Your task to perform on an android device: Start the french language chapter as new to french in the Duolingo app .
Image 0: 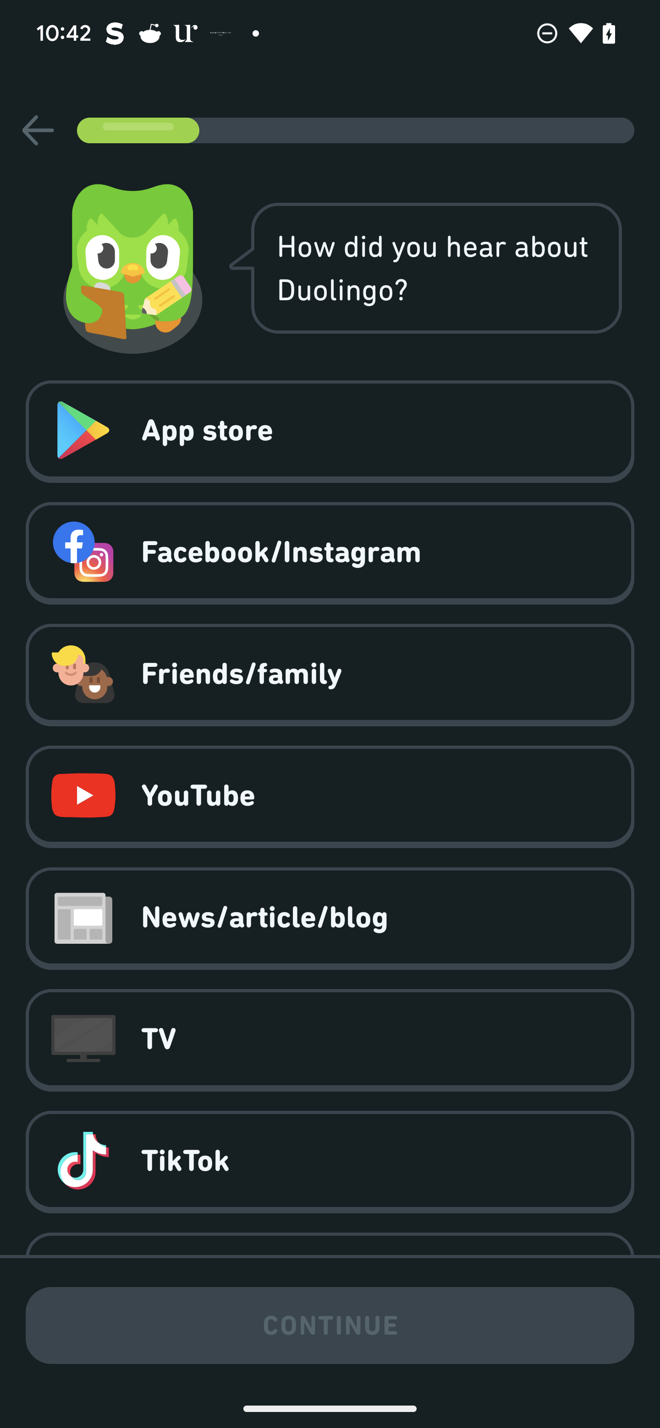
Click on the Friends and family
Step 0: click (362, 673)
Image 1: 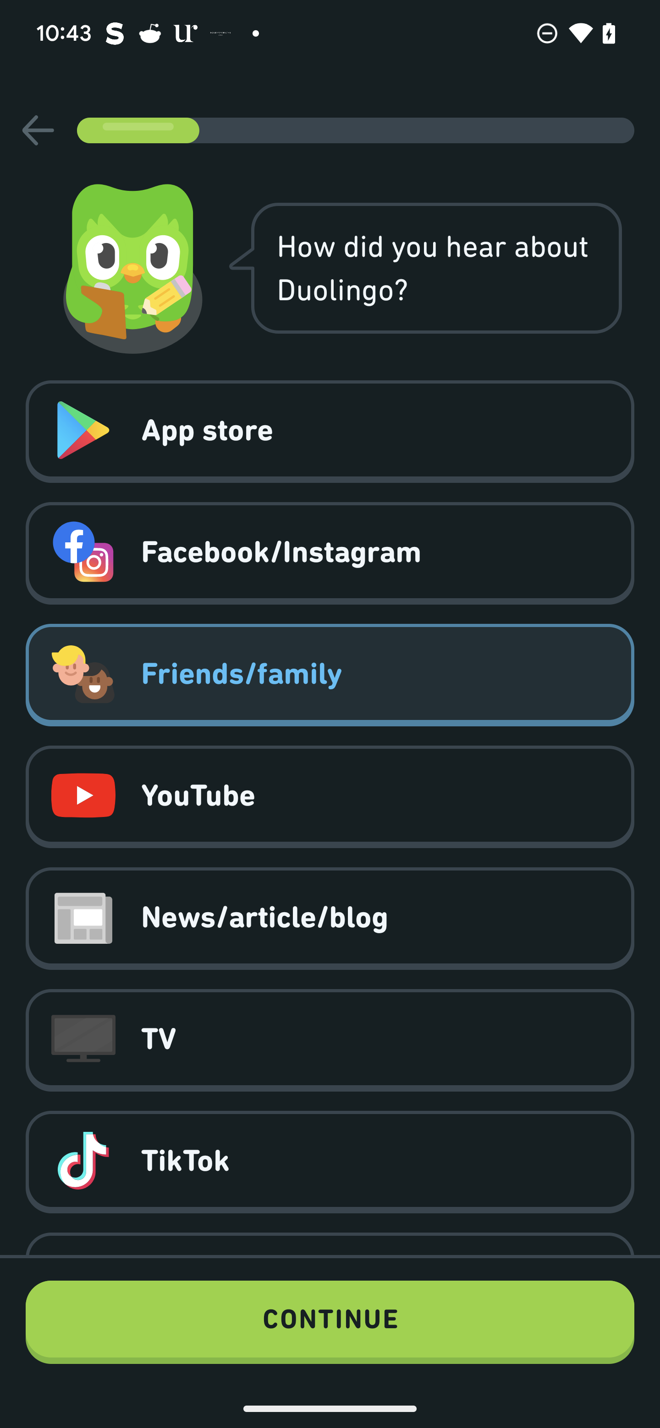
Click on the continue
Step 1: click (330, 1322)
Image 3: 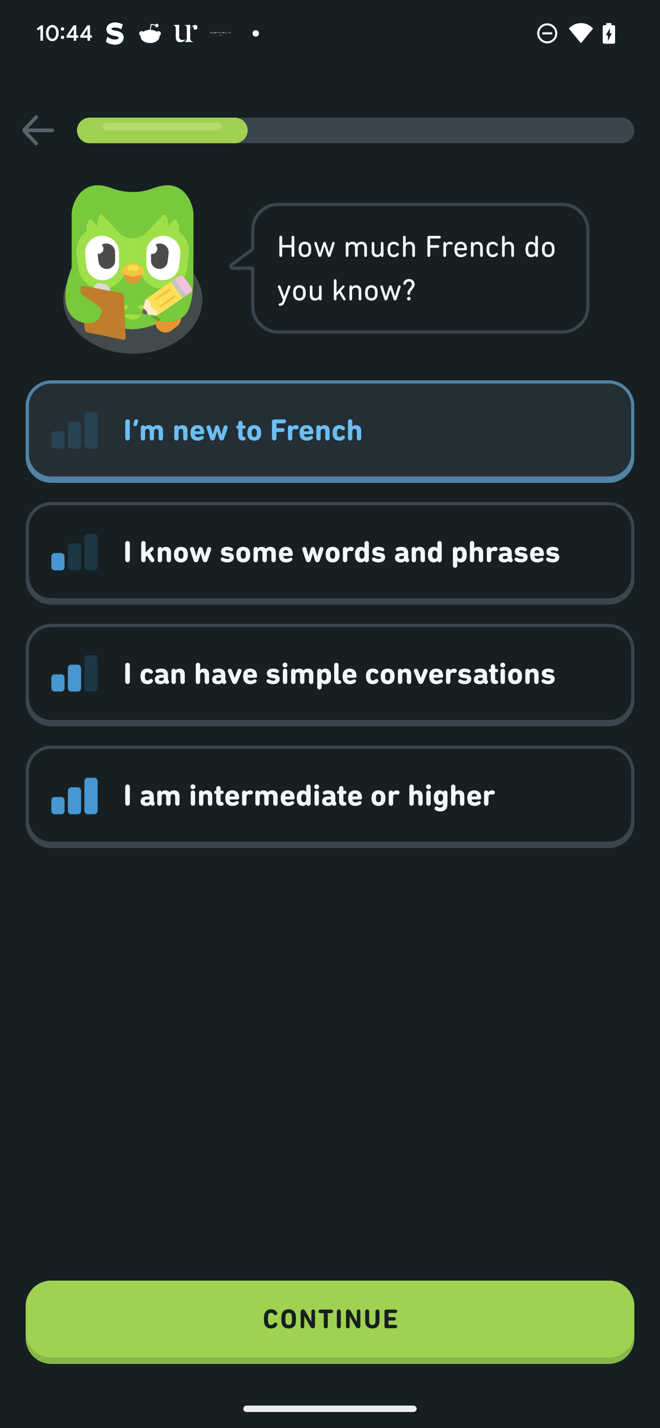
Click on the continue
Step 3: click (330, 1322)
Image 4: 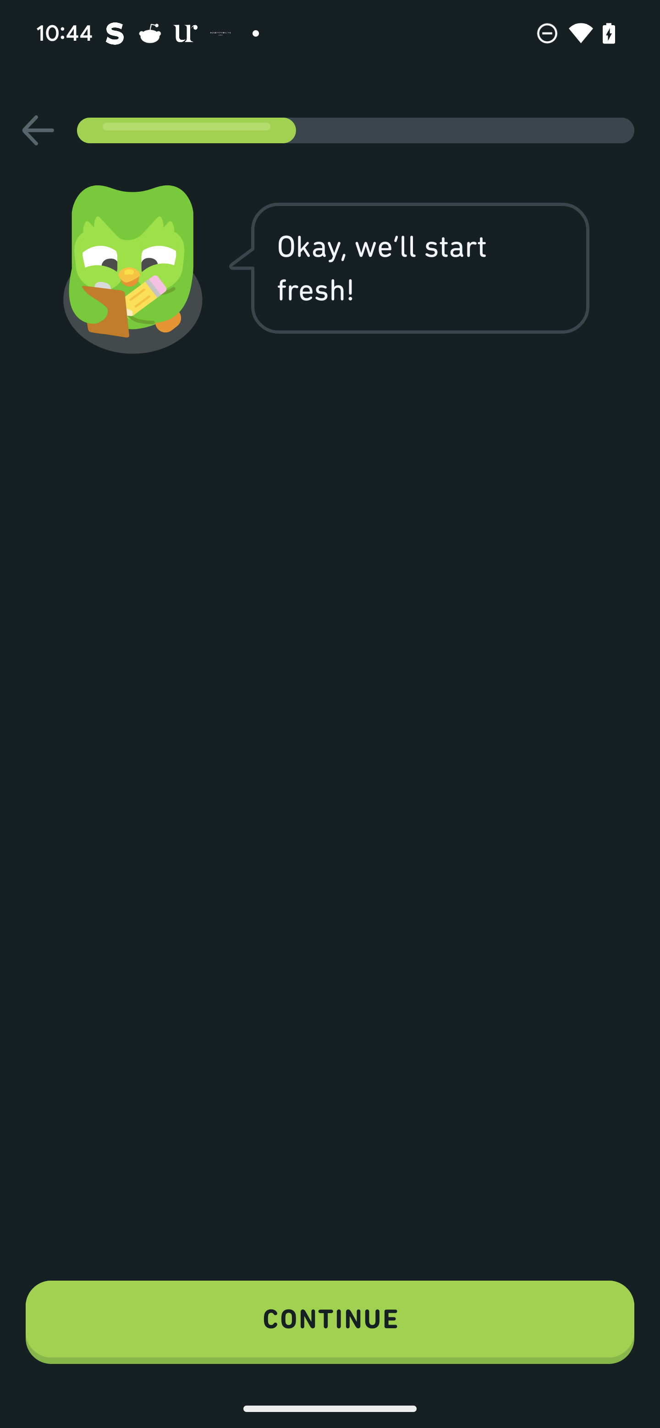
Click on the continue
Step 4: click (330, 1322)
Image 5: 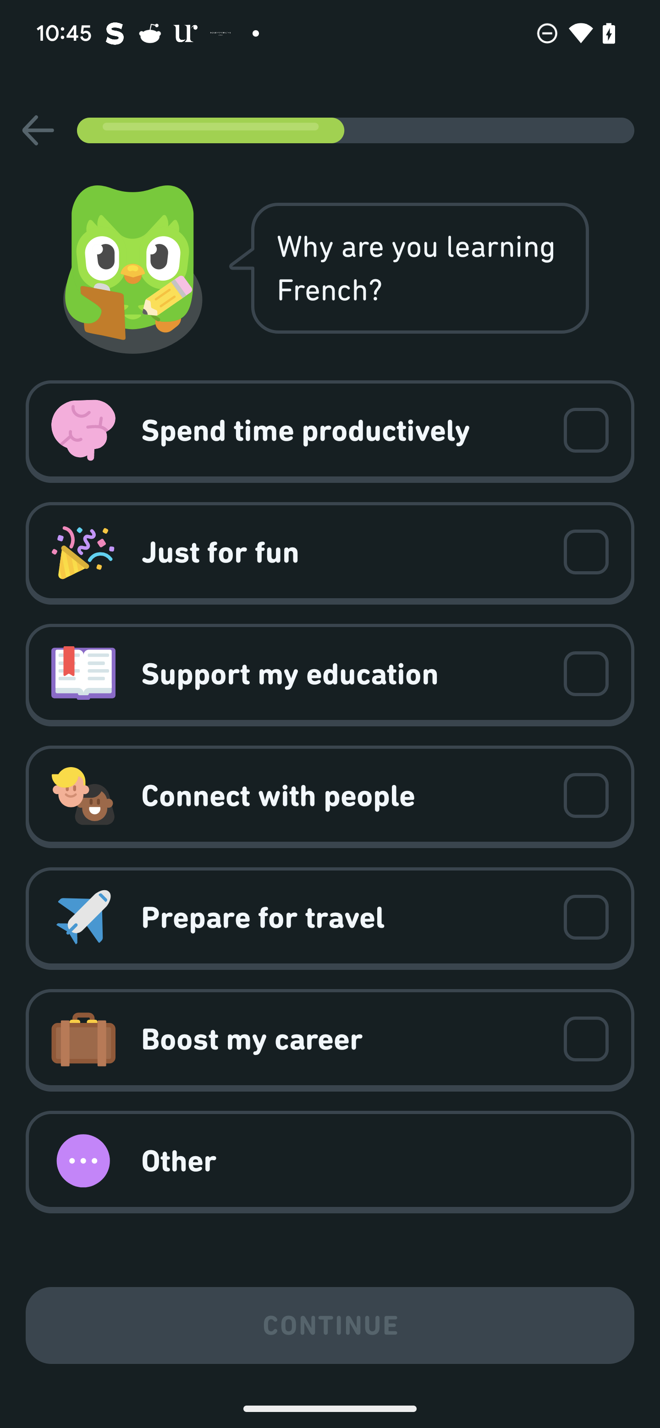
Click on the Boost my Career
Step 5: click (330, 1040)
Image 6: 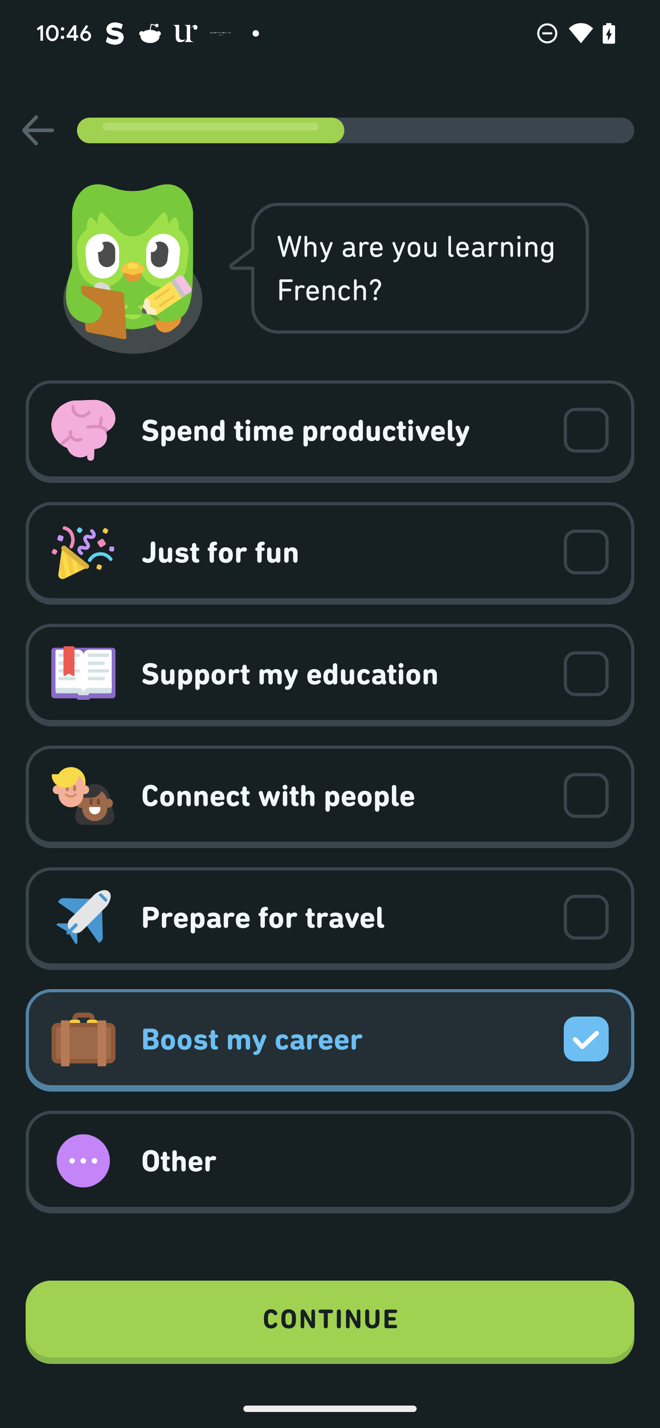
Click on the continue
Step 6: click (330, 1322)
Image 7: 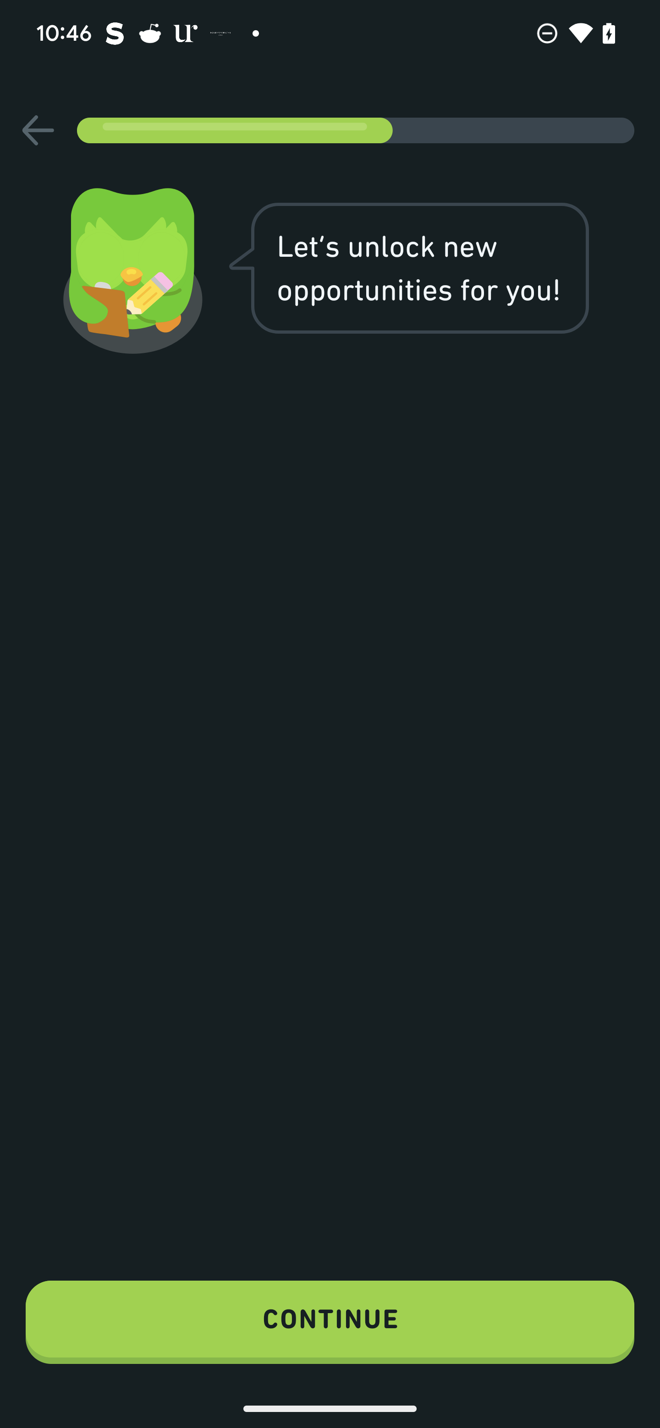
Click on the continue
Step 7: wait
Image 8: 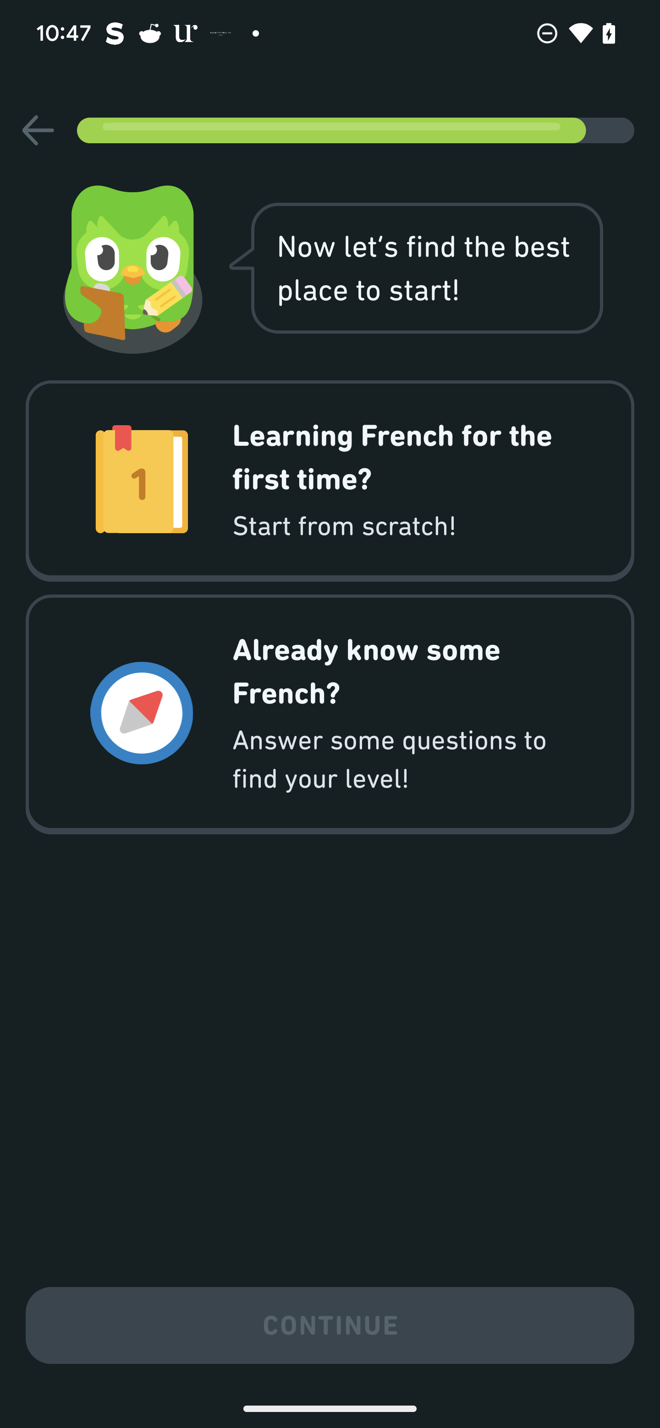
Click on the first option
Step 8: click (414, 457)
Image 9: 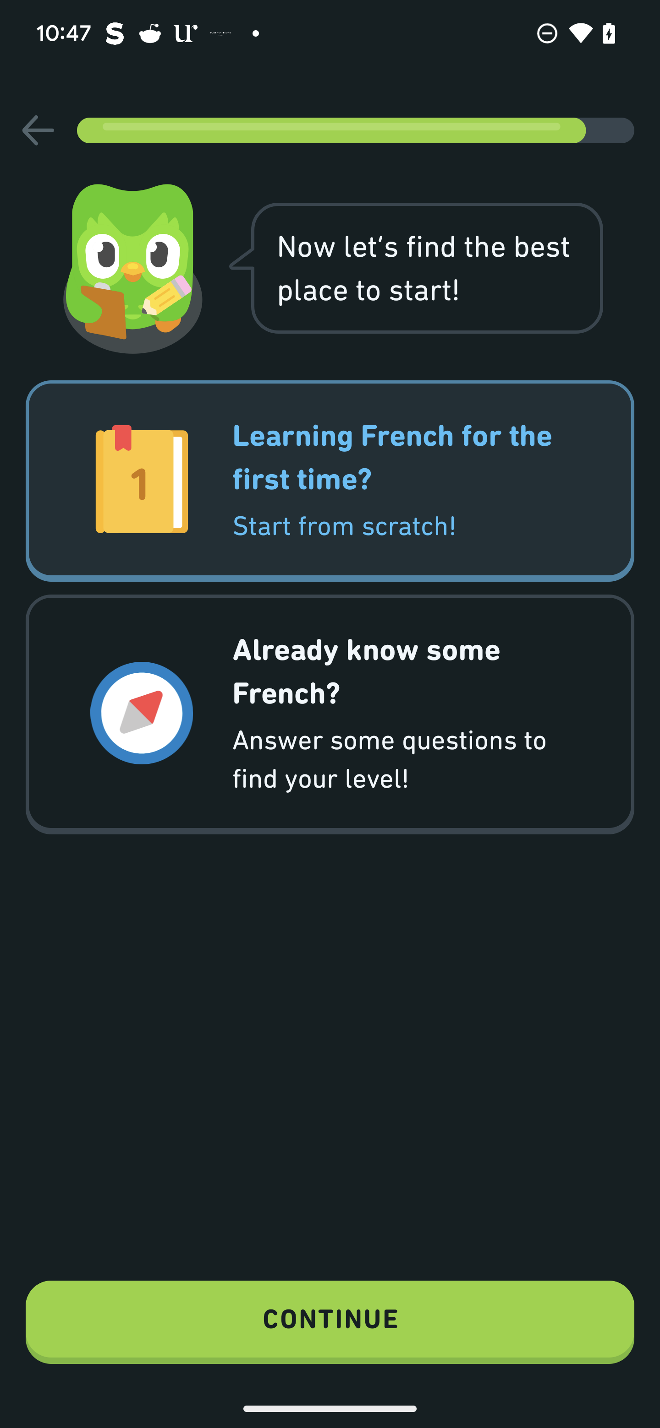
Click on the continue
Step 9: click (330, 1322)
Image 10: 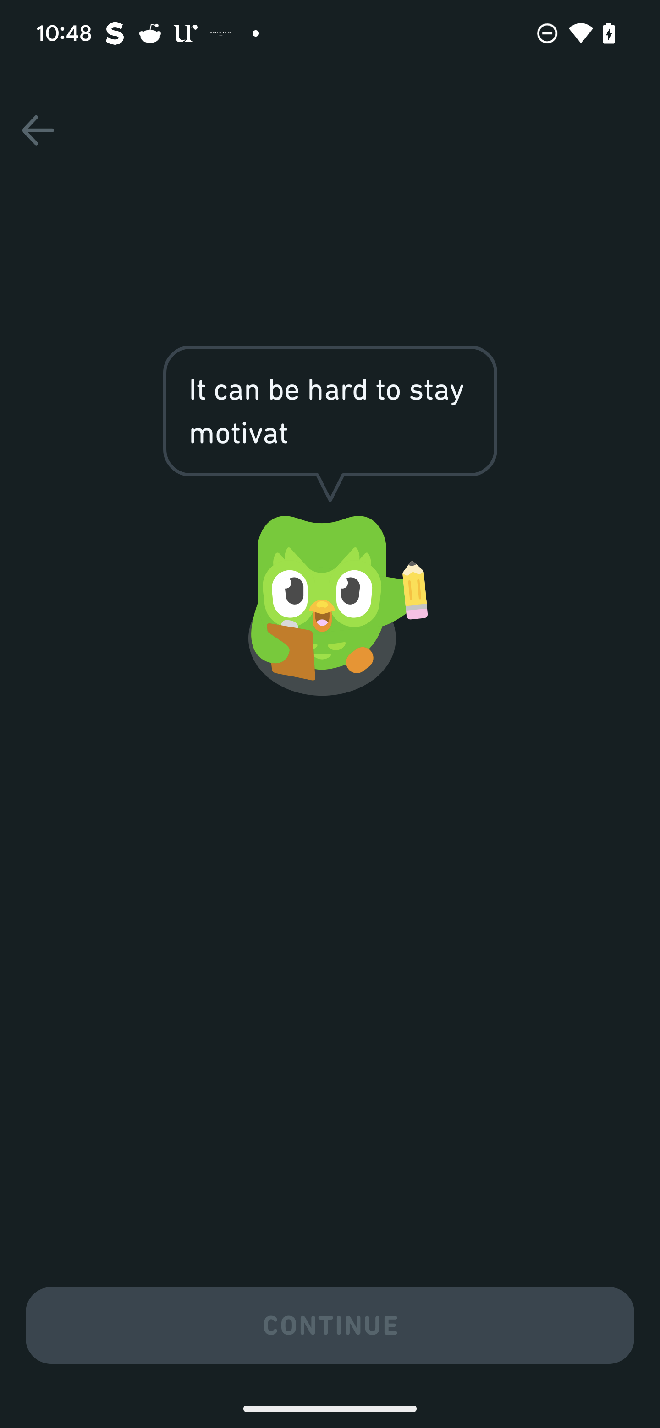
Click on the continue
Step 10: wait
Image 11: 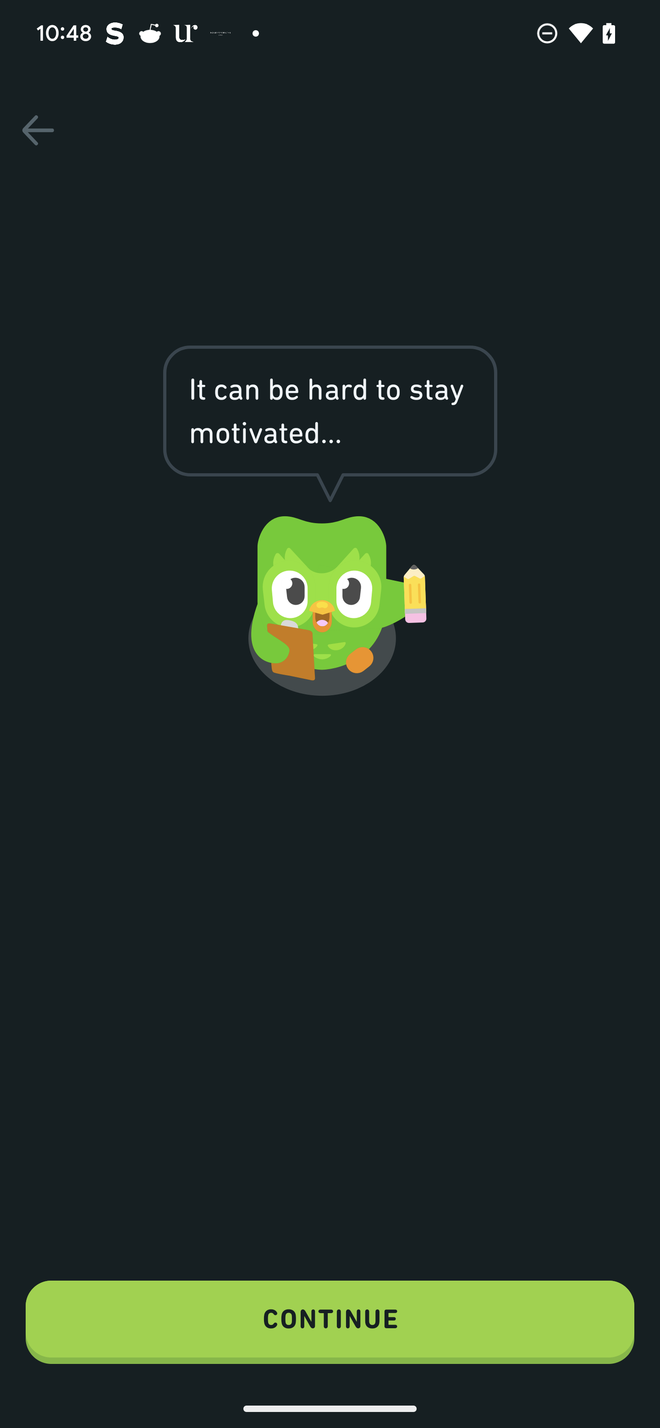
Click on the continue
Step 11: click (330, 1322)
Image 12: 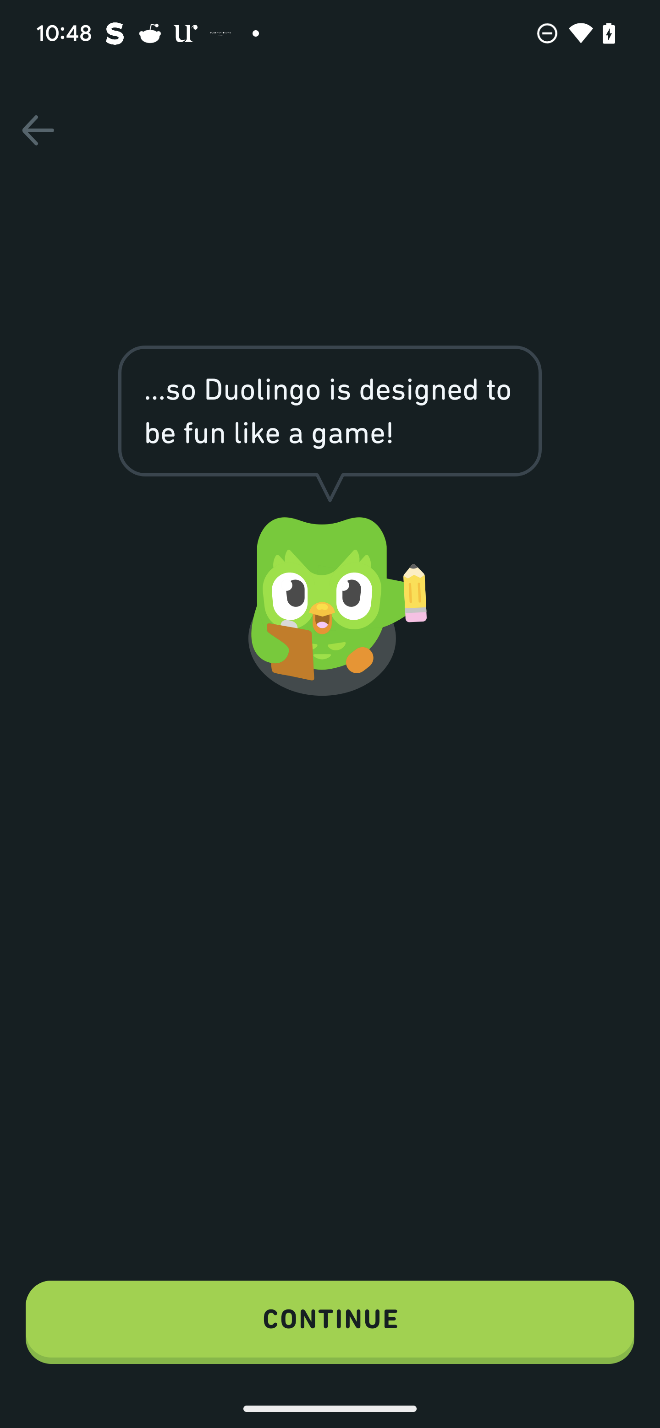
Click on the continue
Step 12: wait